Your task to perform on an android device: Find modes of transportation from Dubai to Hungary.
Image 0: 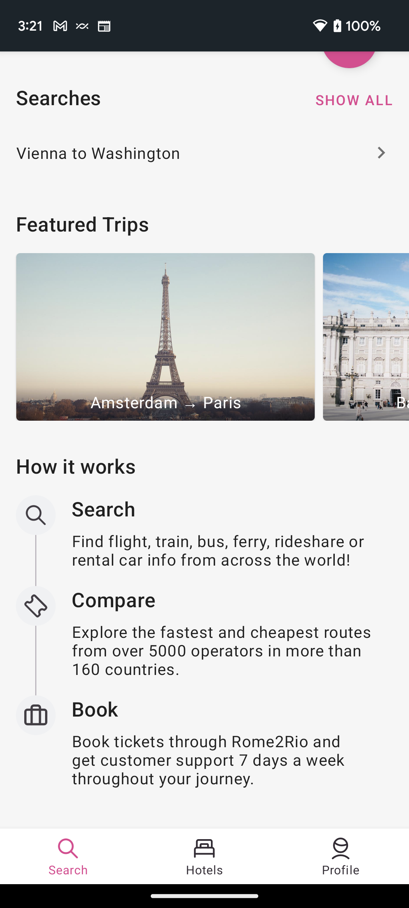
Scroll up to view search section 
Step 0: scroll up
Image 1: 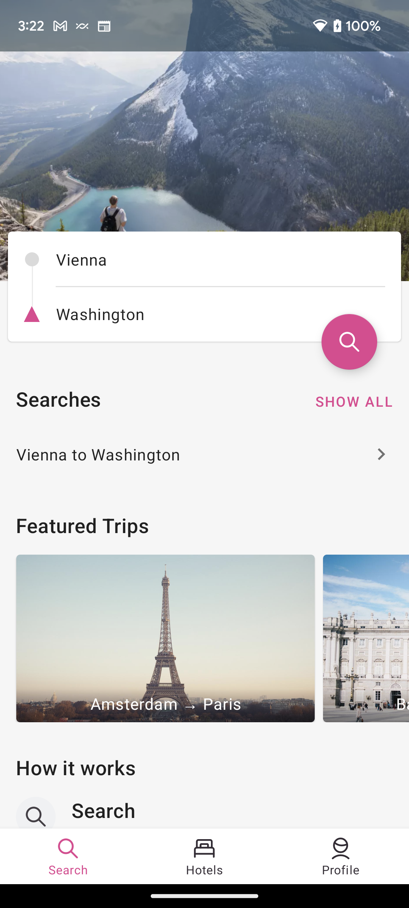
Click on the starting point section
Step 1: click (220, 259)
Image 2: 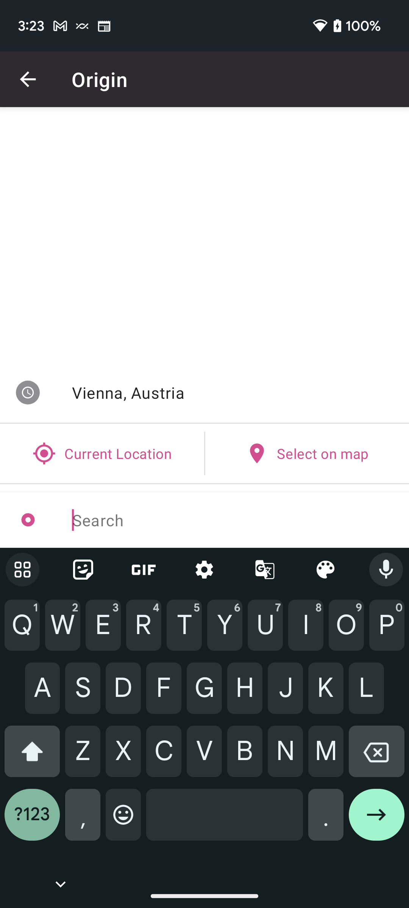
Type Dubai in the search bar
Step 2: type "Dubai "
Image 3: 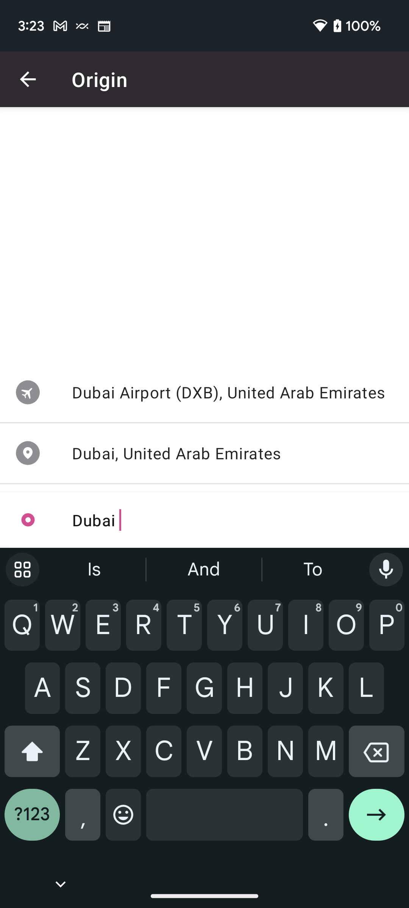
Click on the second suggested result to save this starting point
Step 3: click (204, 453)
Image 4: 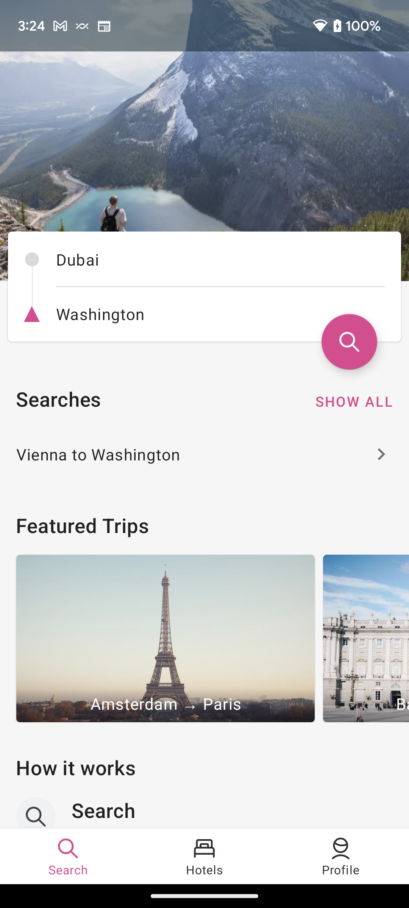
Click on the destination point 
Step 4: click (220, 314)
Image 5: 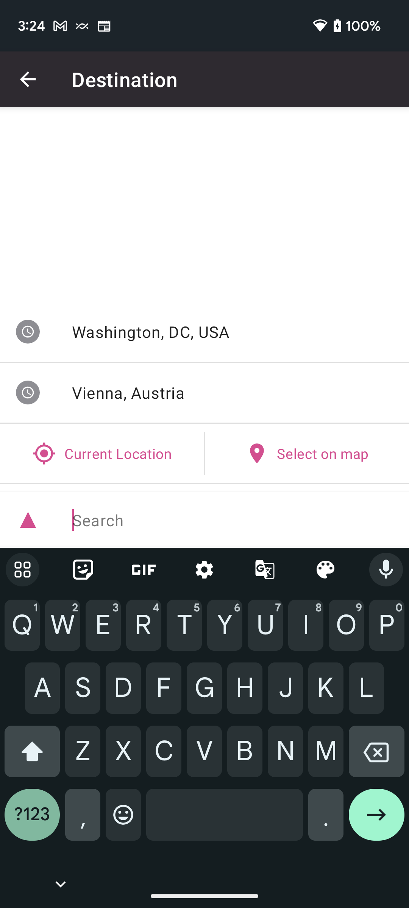
Type Hungary in the search bar
Step 5: type "Hungary"
Image 6: 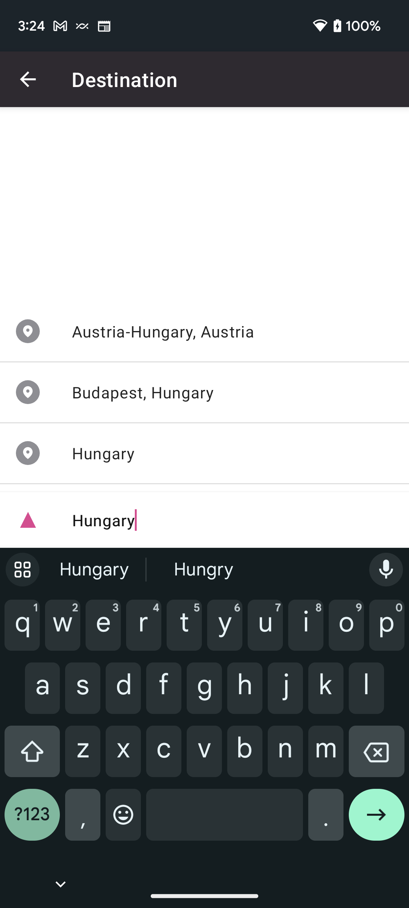
Click on the third search result to save this destination
Step 6: click (204, 453)
Image 7: 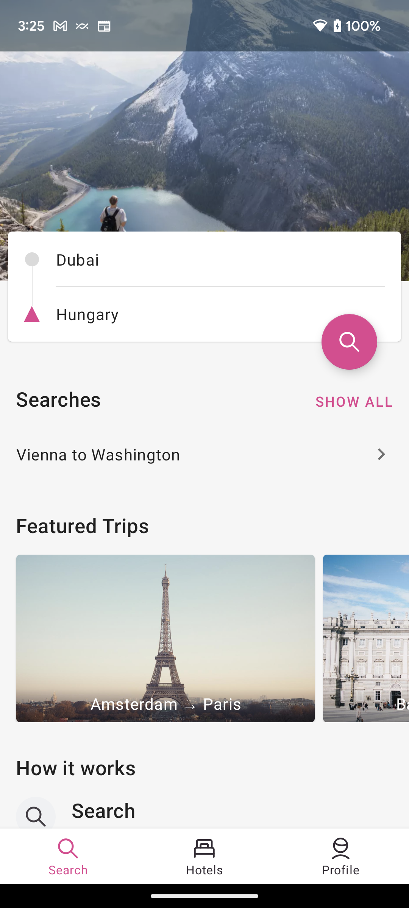
Click on the search icon below of the destination section
Step 7: click (349, 341)
Image 8: 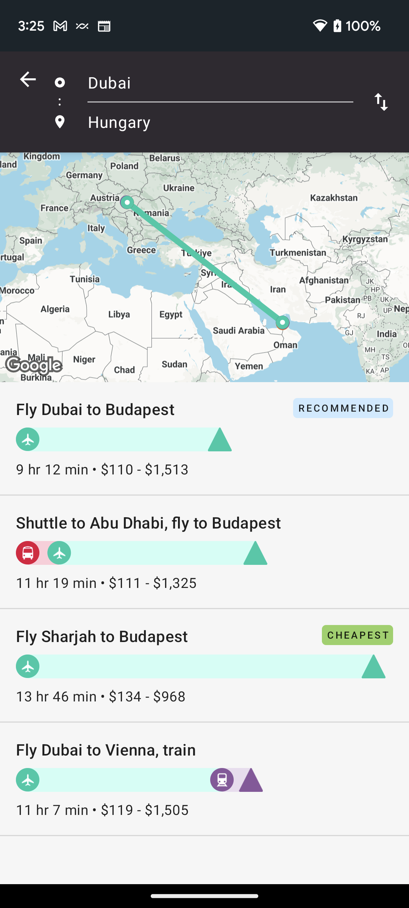
Scroll down to view more option of transportation
Step 8: scroll down